Your task to perform on an android device: Search for Oats in the Migros app for my breakfast.
Image 0: 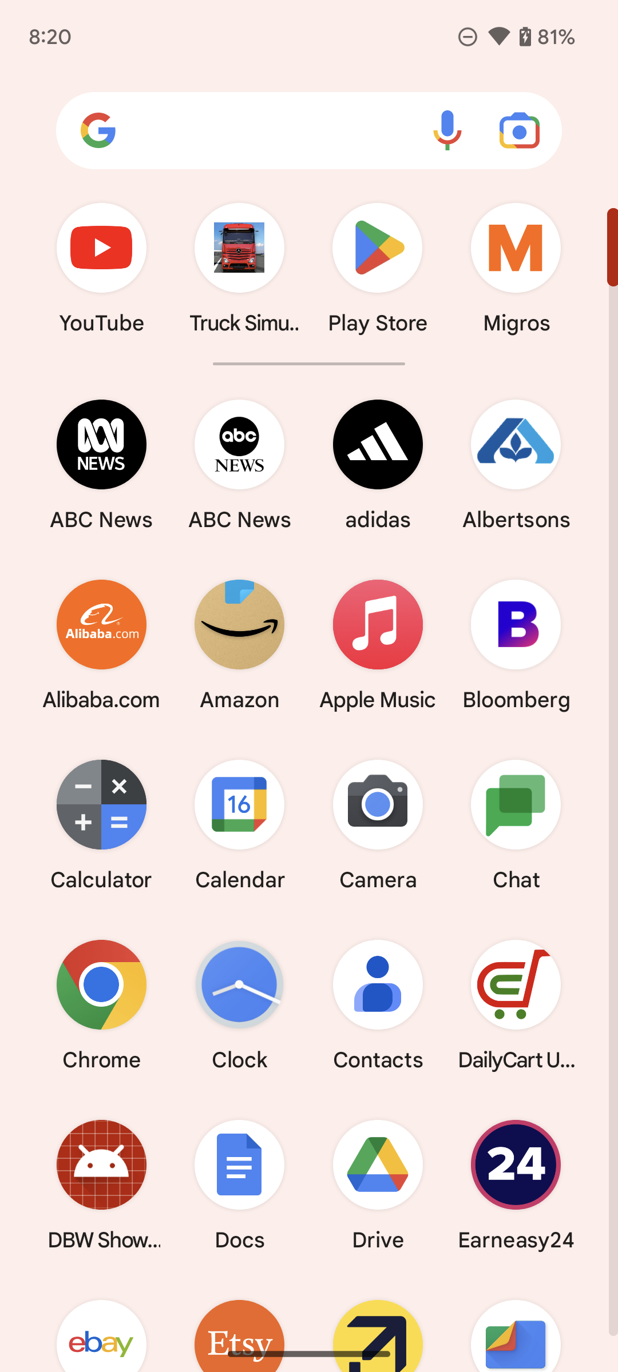
Open Migros app.
Step 0: open app "Migros"
Image 1: 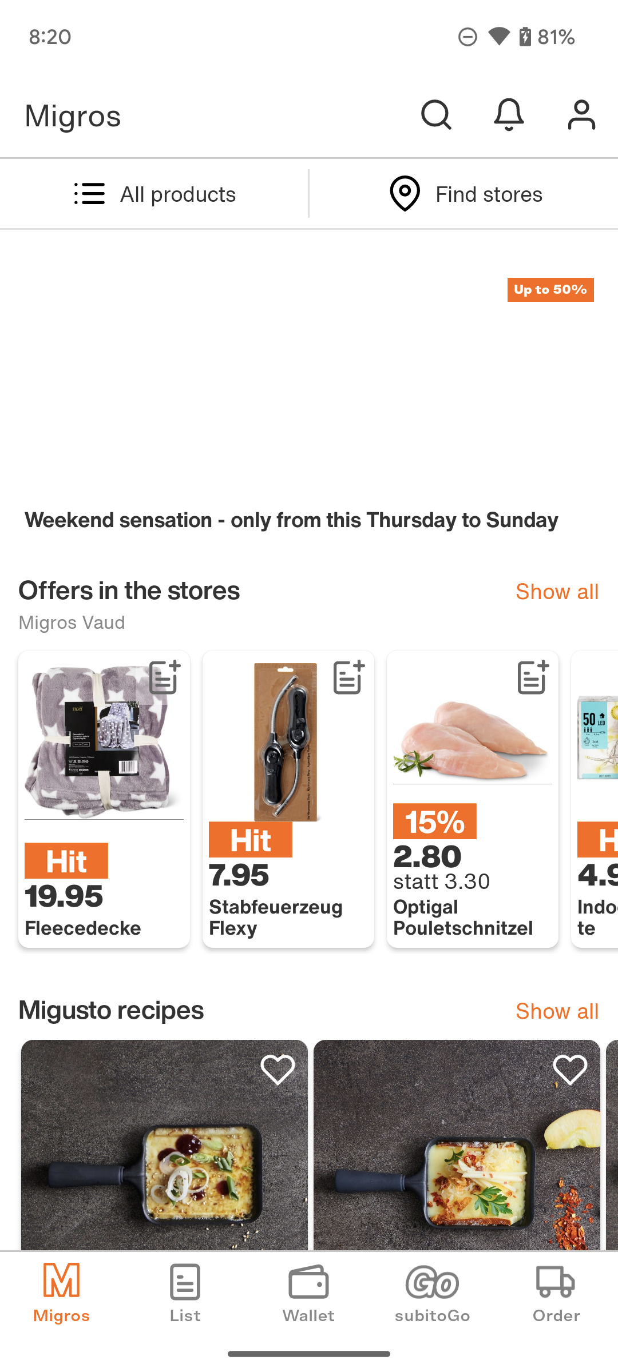
Click on the search icon on the top of the screen.
Step 1: click (436, 115)
Image 2: 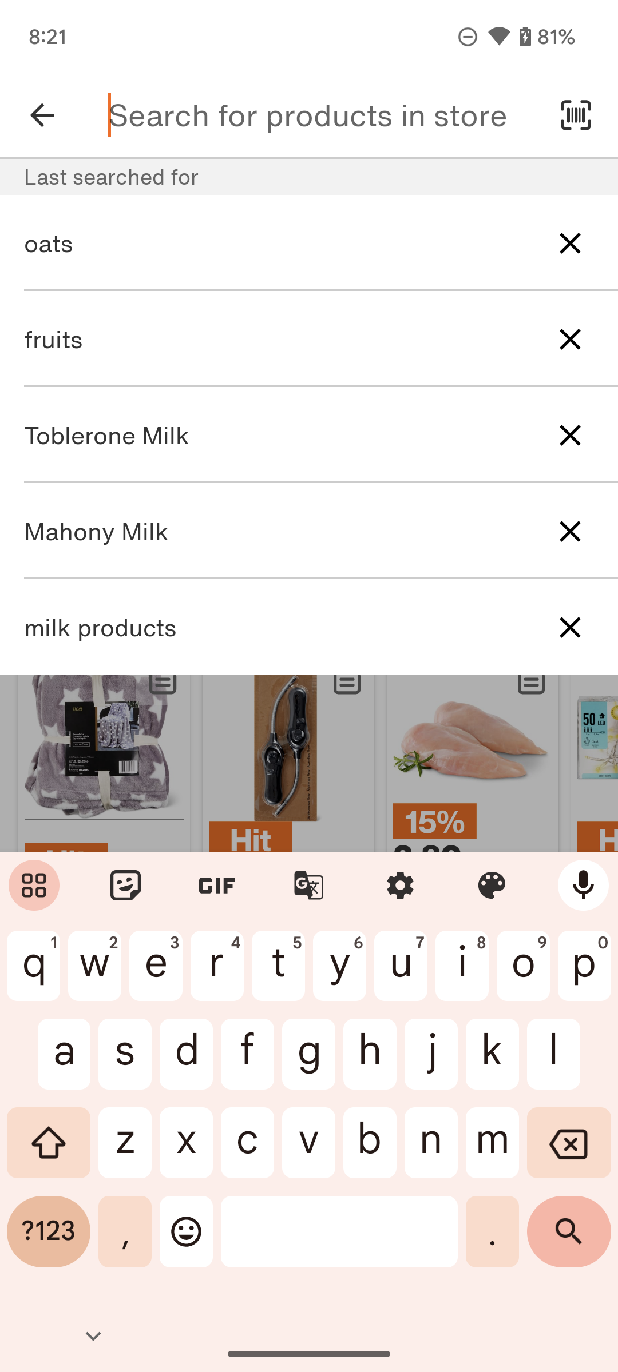
Click on the Oats option on the screen.
Step 2: click (279, 243)